Your task to perform on an android device: Go back to the previous screen
Image 1: 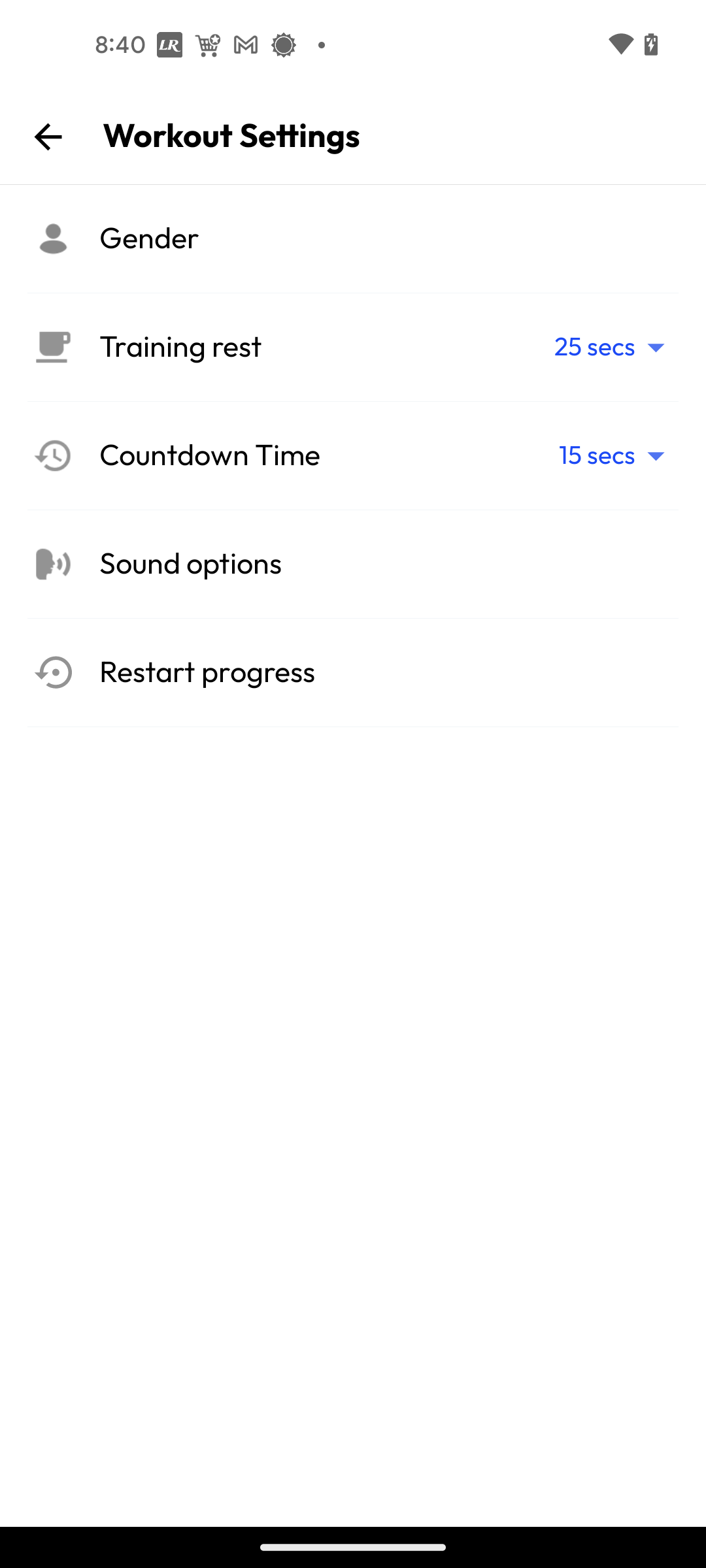
Step 1: press back button
Image 3: 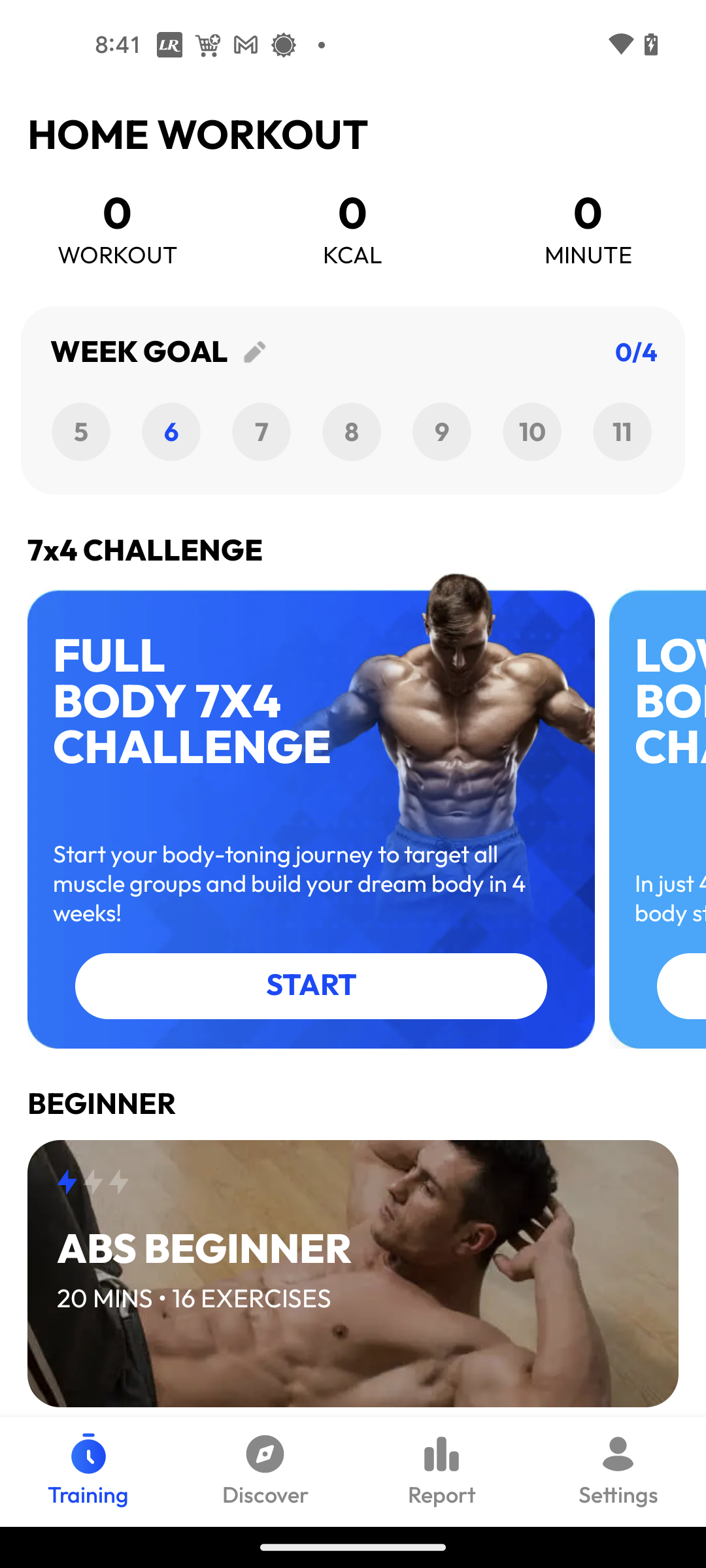
Select FULL BODY 7*4 CHALLENGE
Step 3: click (303, 838)
Image 4: 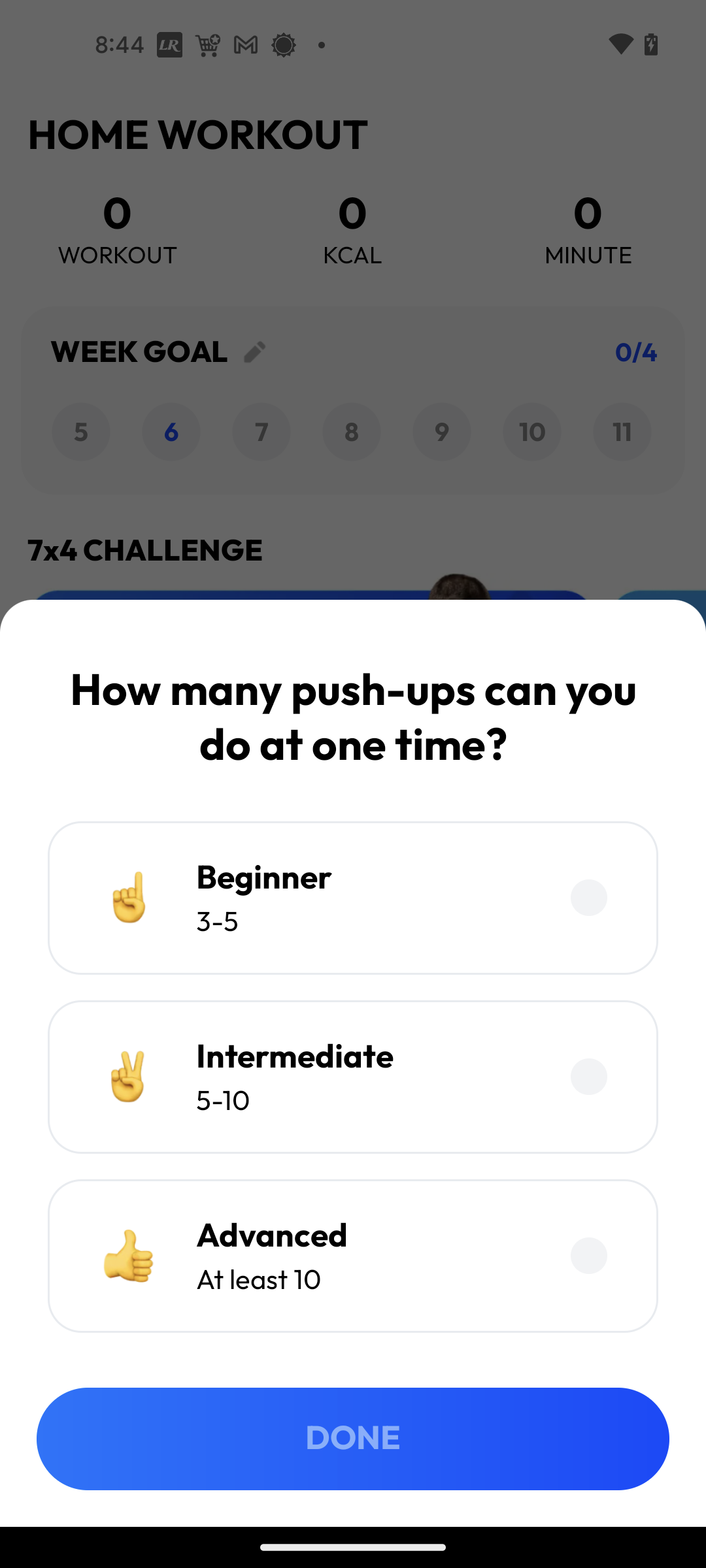
Select Beginner
Step 4: click (589, 898)
Image 5: 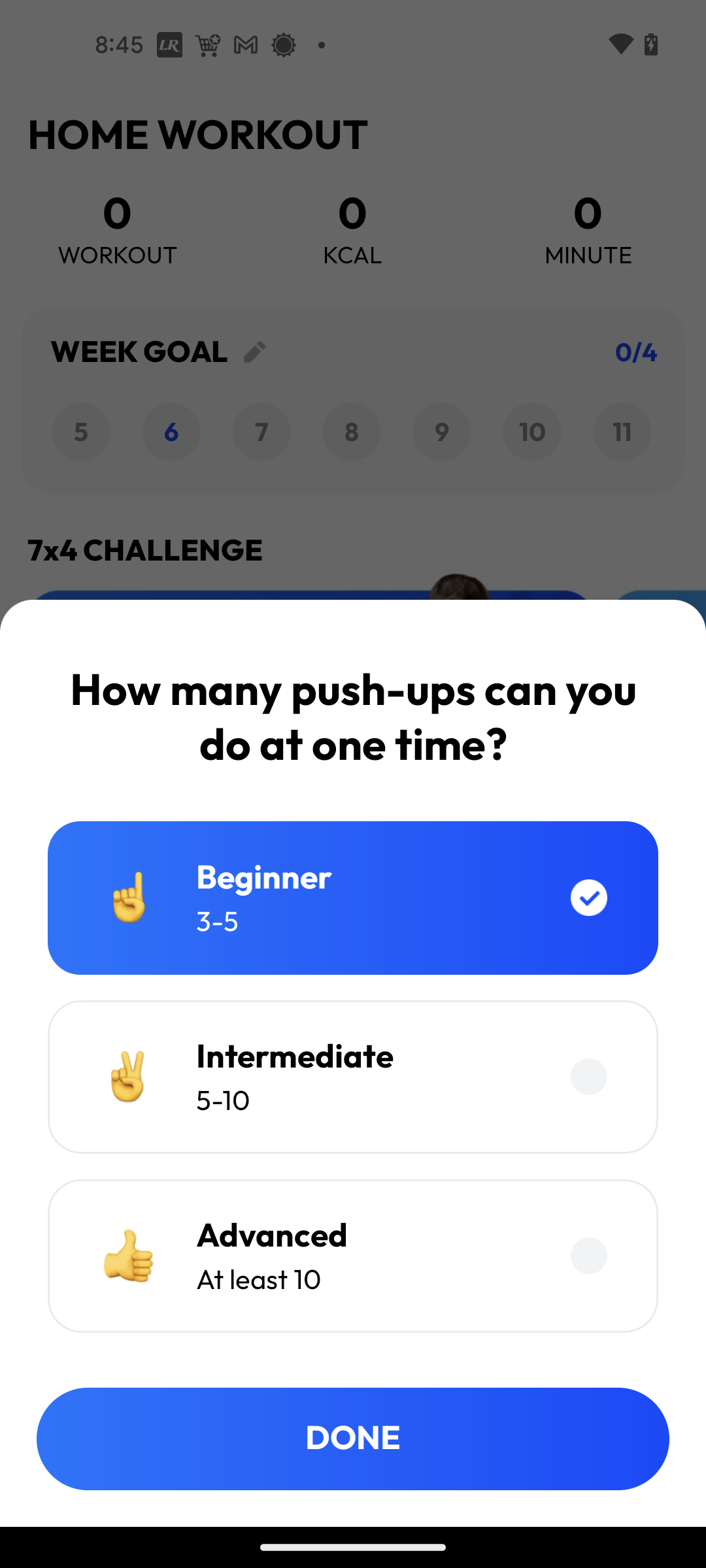
Click on the DONE button
Step 5: click (352, 1439)